Your task to perform on an android device: I want to track the progress report on the EduRev app because I need to see how much progress I've made.
Image 0: 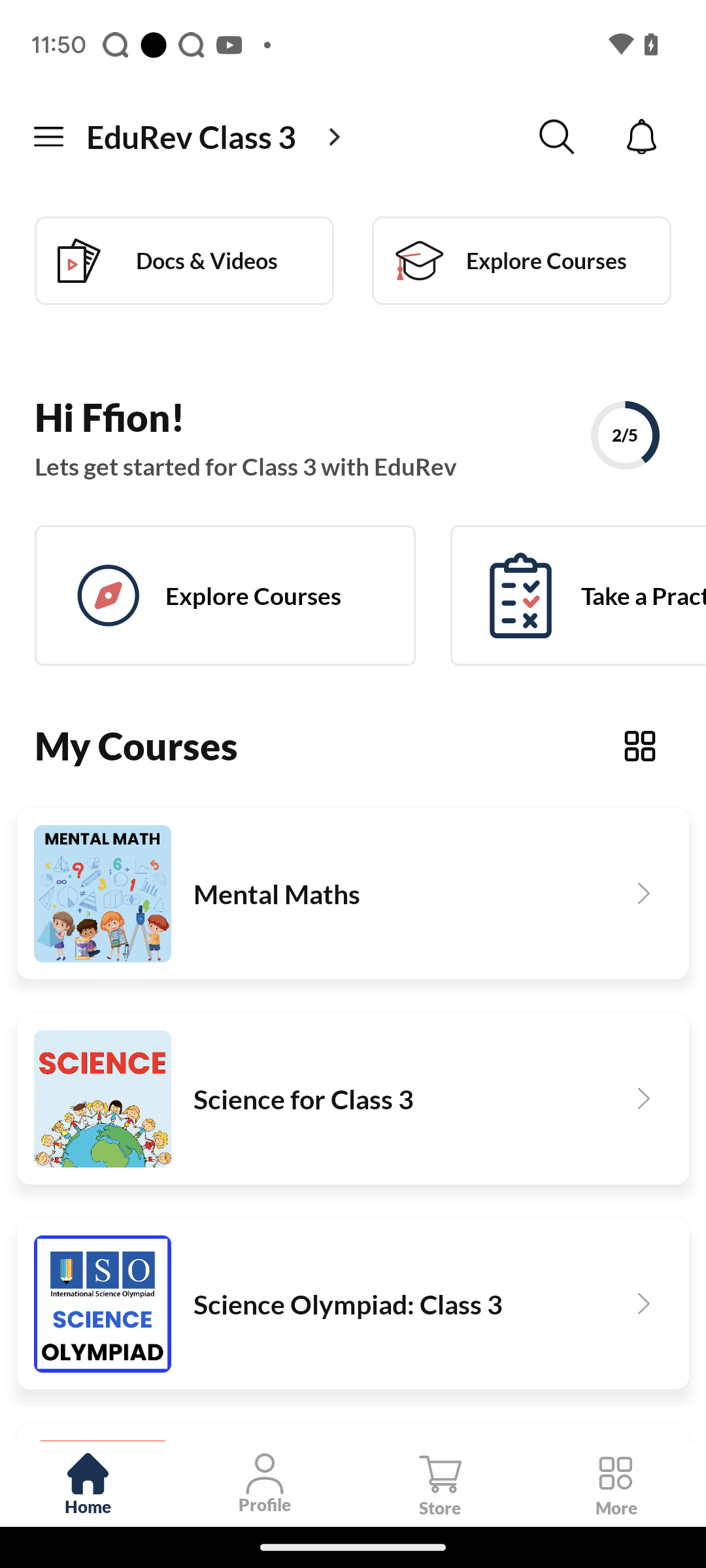
Click on the menu icon at the top left of the screen
Step 0: click (51, 136)
Image 1: 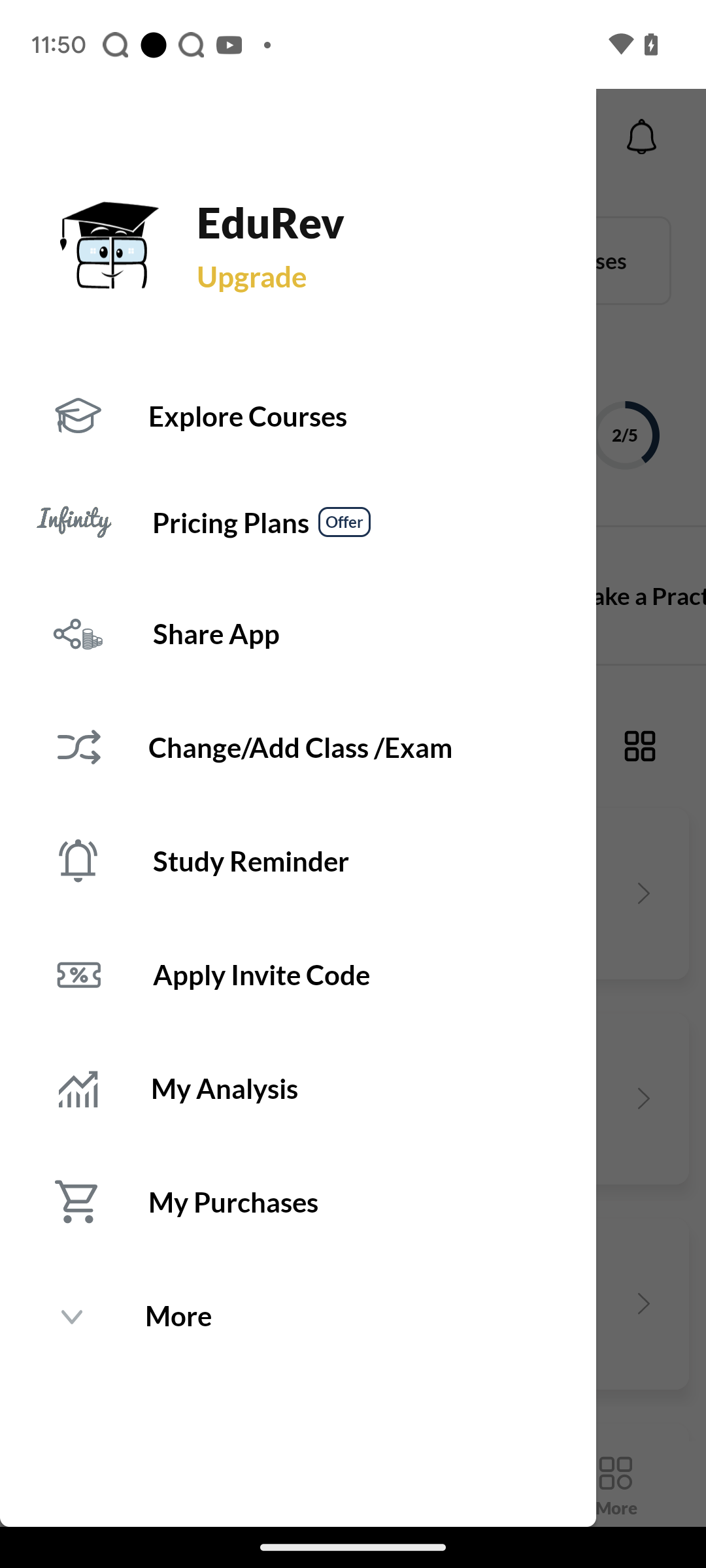
click on my analysis
Step 1: click (422, 1099)